Your task to perform on an android device: I want to get a new television because my old led broke last week. Find a 65-inch Samsung LED TV by using the shopclues app.
Image 0: 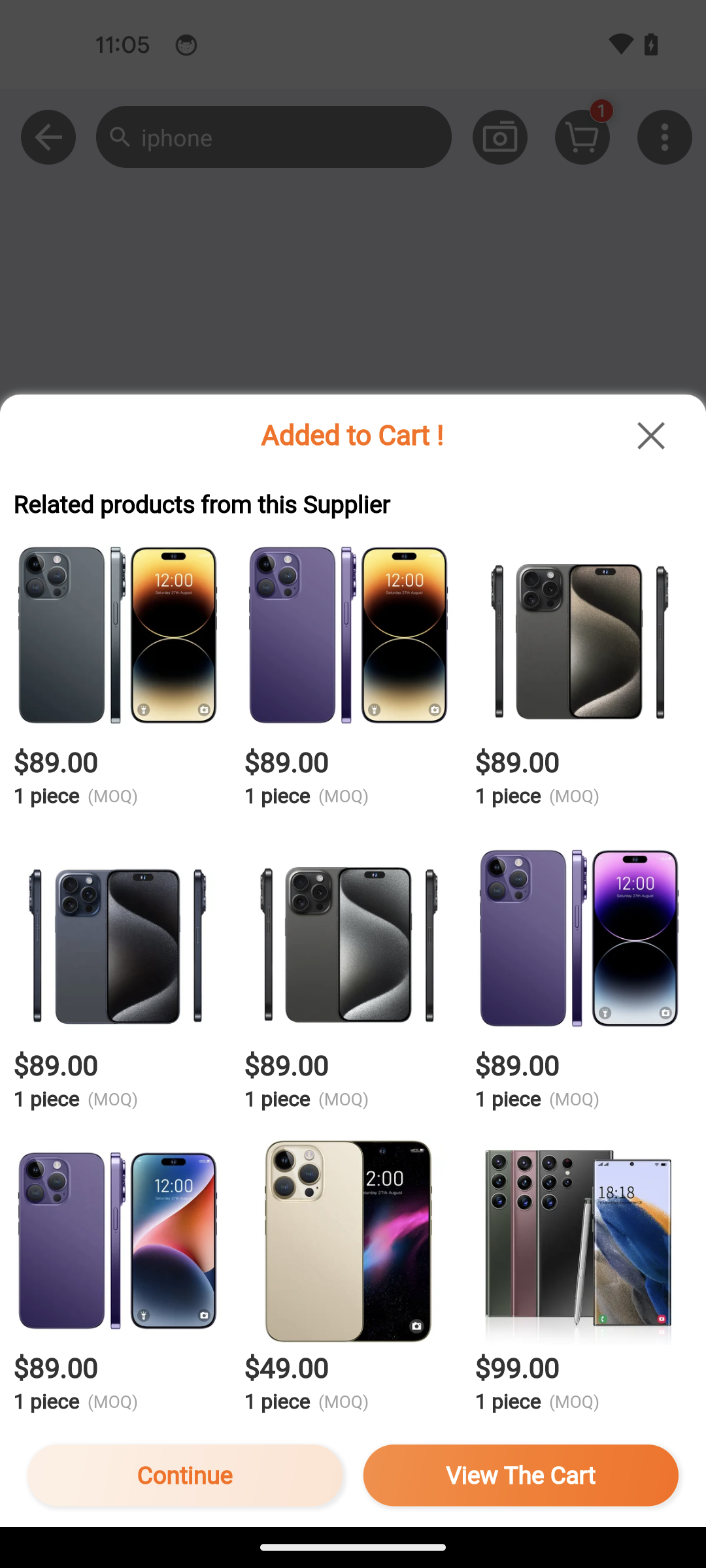
Open the shopclues app
Step 0: open app "ShopClues"
Image 1: 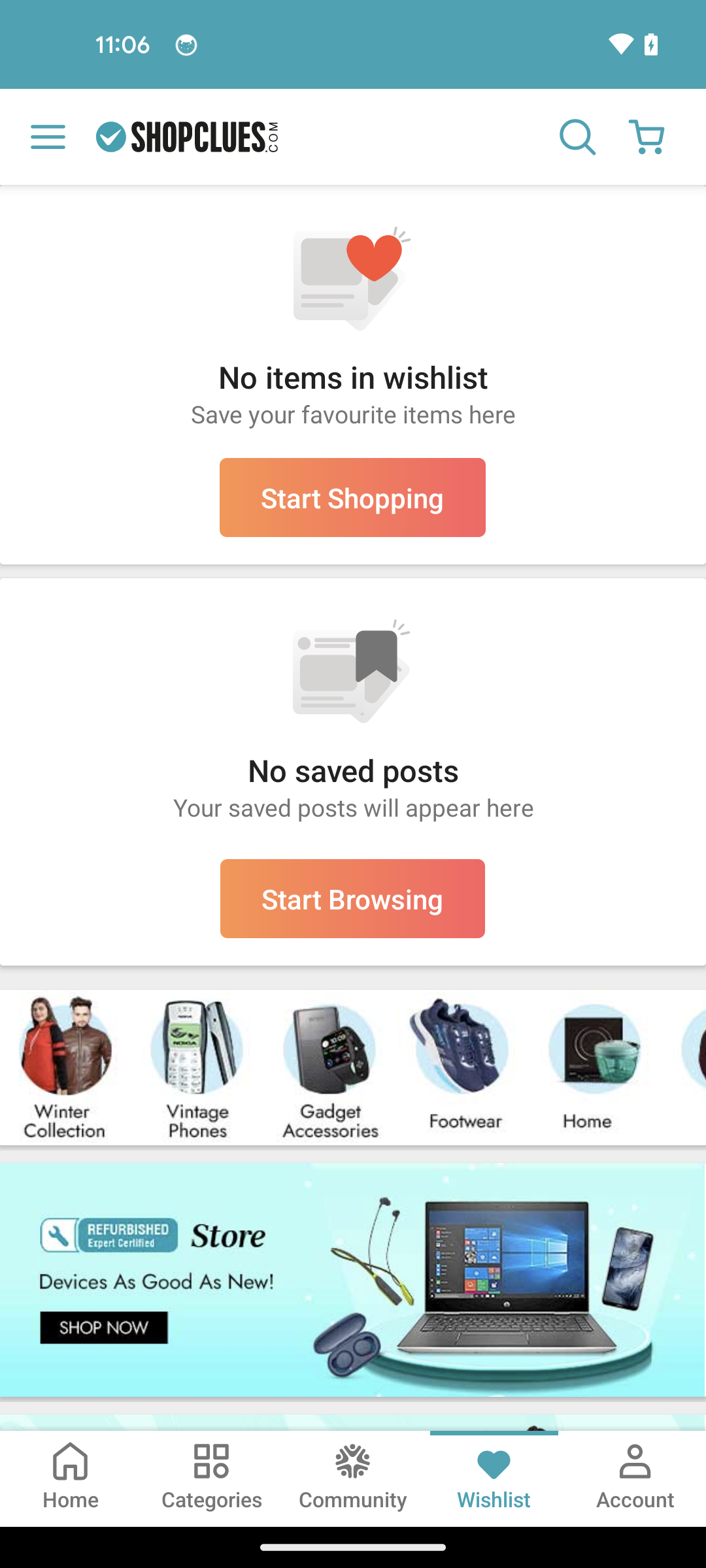
Tap on the search bar at the top of the screen
Step 1: click (577, 137)
Image 2: 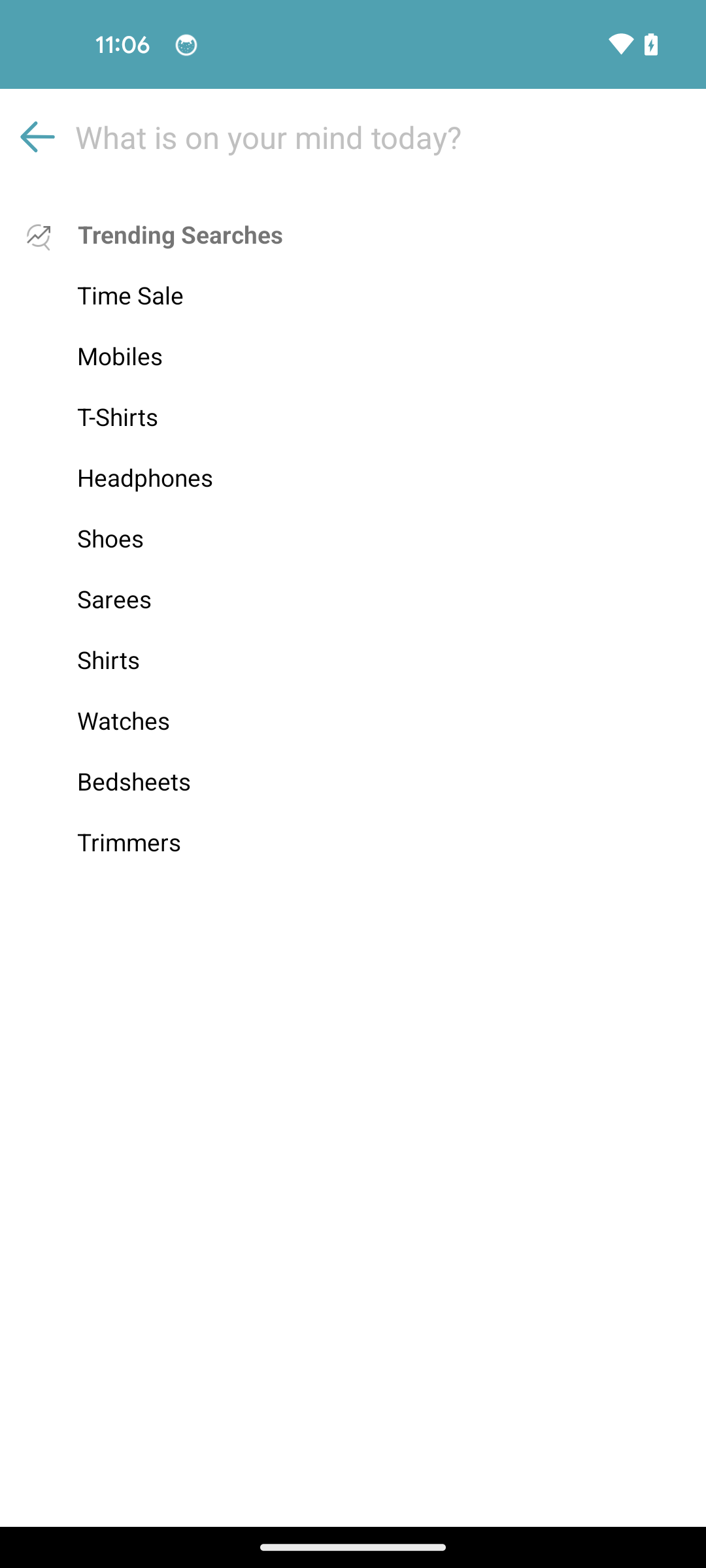
Search for 65 inch Samsung LED TV
Step 2: type "65-inch Samsung LED TV"
Image 3: 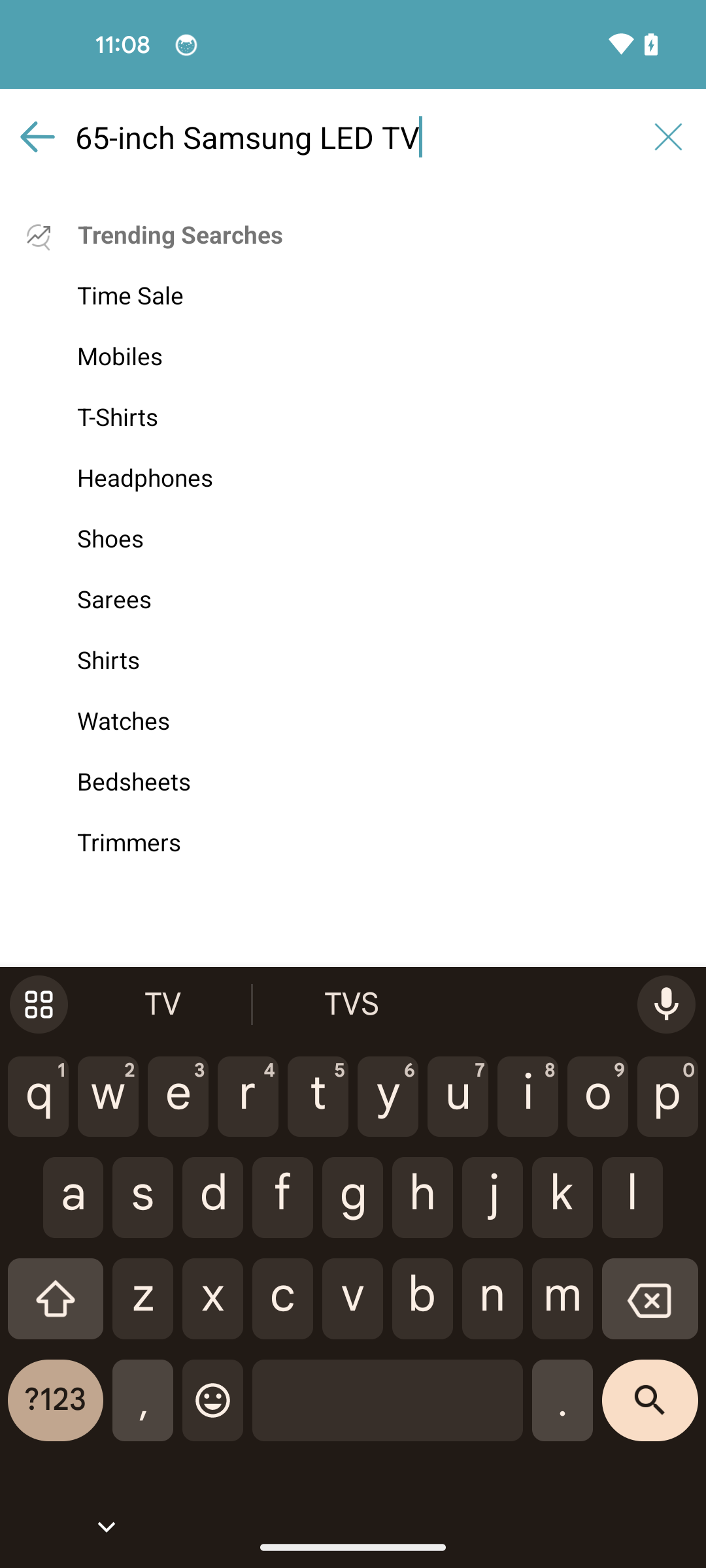
Tap on the search icon button
Step 3: click (650, 1410)